Your task to perform on an android device: Delete the second alarm
Image 1: 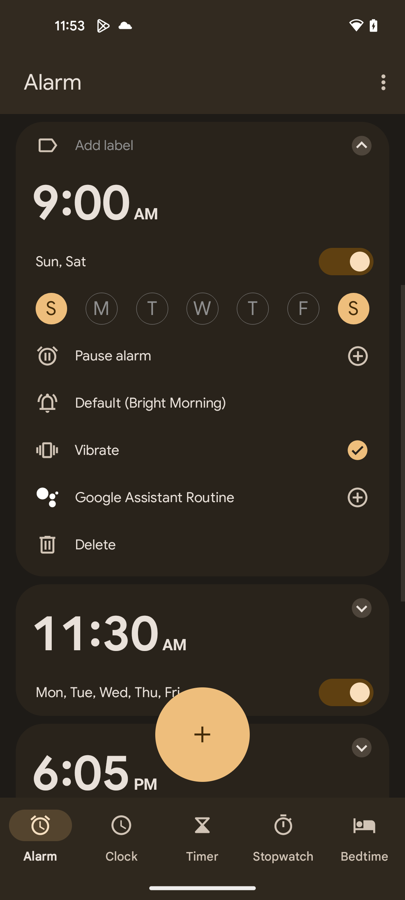
Click on the delete option
Step 1: click (81, 544)